Your task to perform on an android device: Upload the Excel file name, google-sheet-quick-refrences, from device storage to the Sheets app.
Image 0: 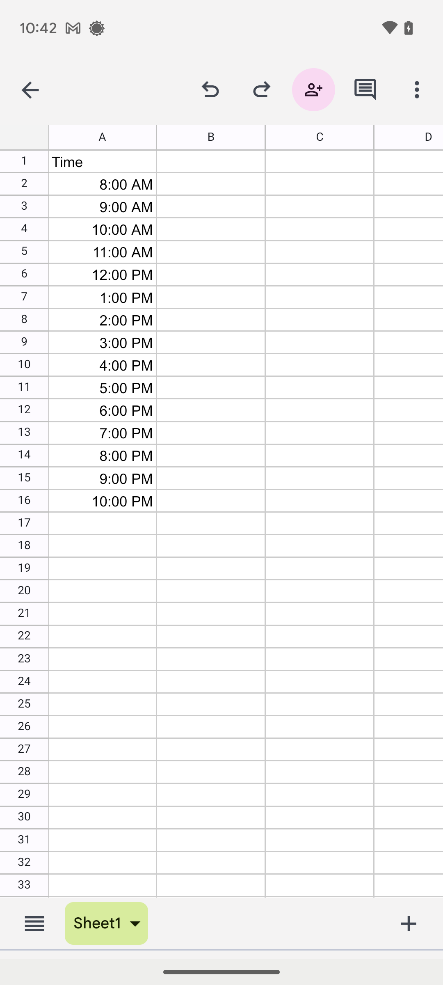
Go back to the home screen of the app.
Step 0: press back button
Image 1: 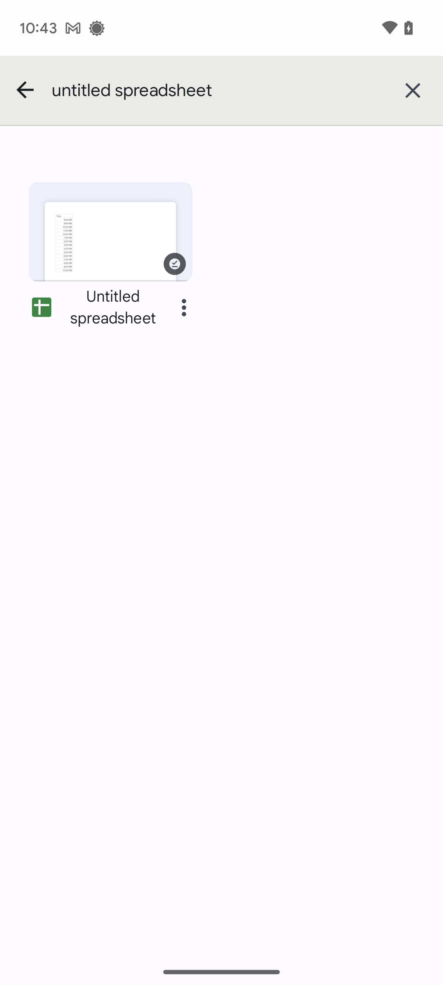
Go back to the home screen of the app.
Step 1: press back button
Image 2: 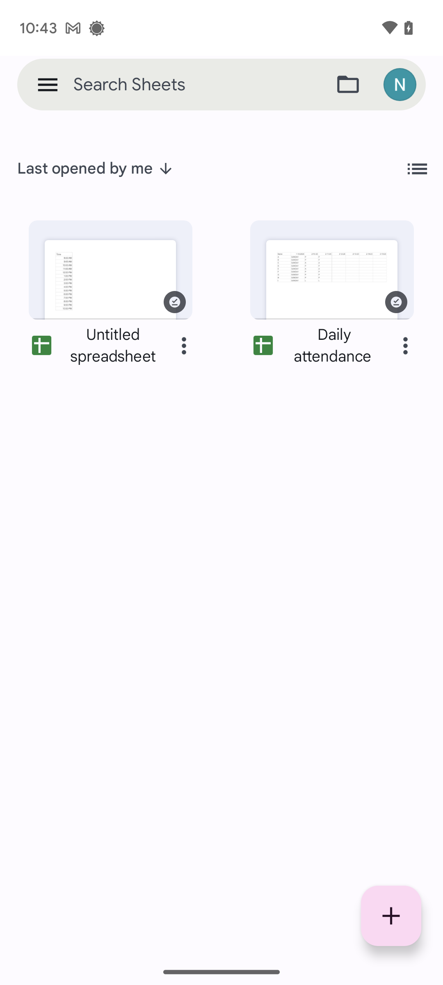
Click on the folder icon at the top of the screen.
Step 2: click (348, 84)
Image 3: 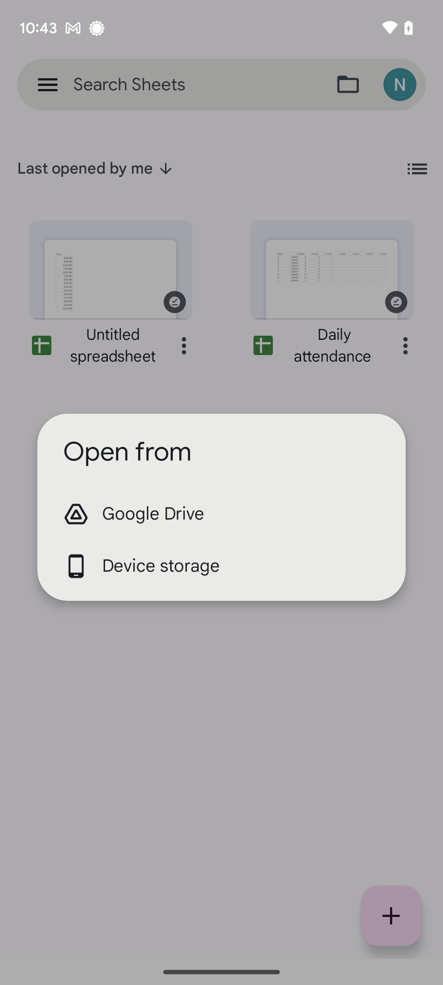
Click on Device storage.
Step 3: click (221, 566)
Image 4: 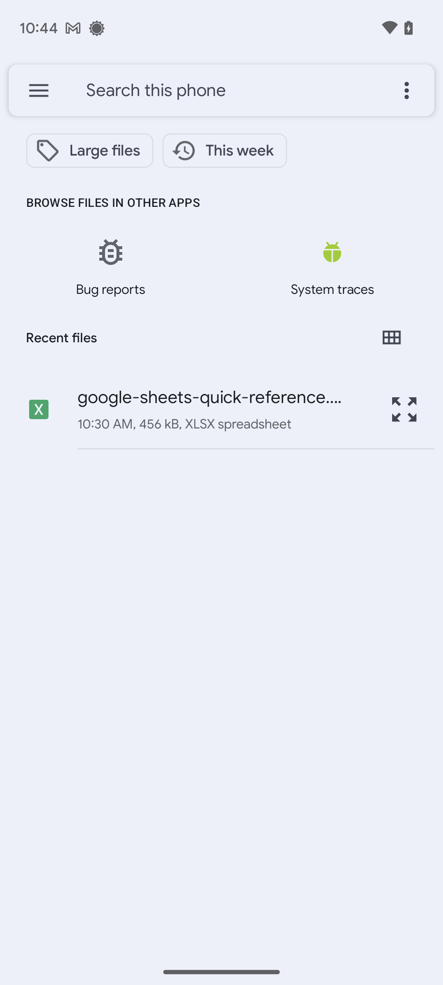
Click on the sheet of google-sheet-quick-google-sheet-quick-references.
Step 4: click (213, 397)
Image 5: 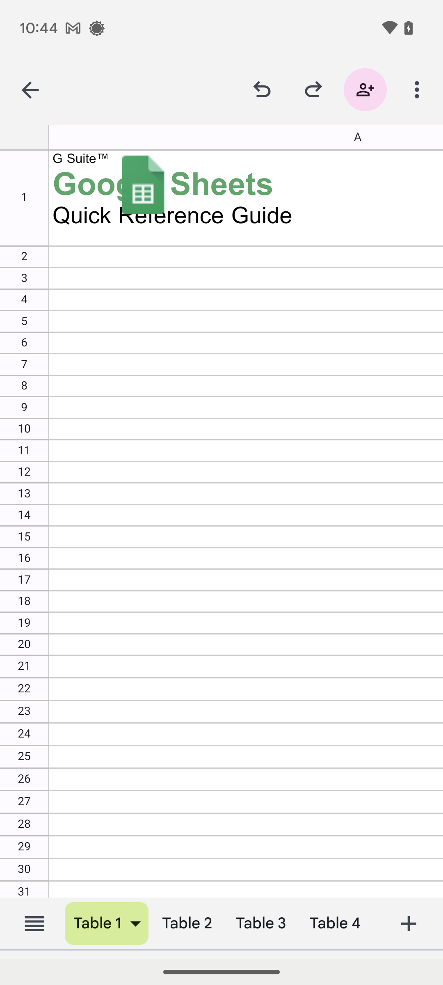
Go back.
Step 5: press back button
Image 6: 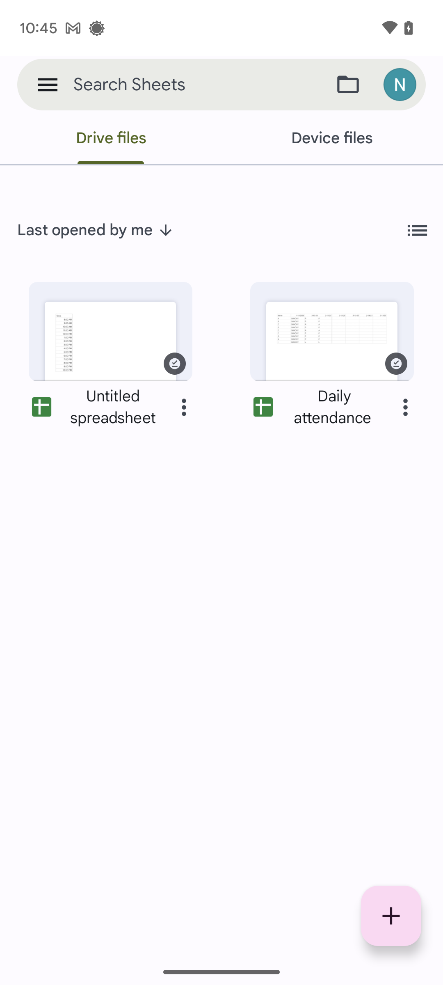
Click on the Device files tab.
Step 6: click (332, 138)